Your task to perform on an android device: Open Youtube and search for Flowers by Miley Cyrus 
Image 0: 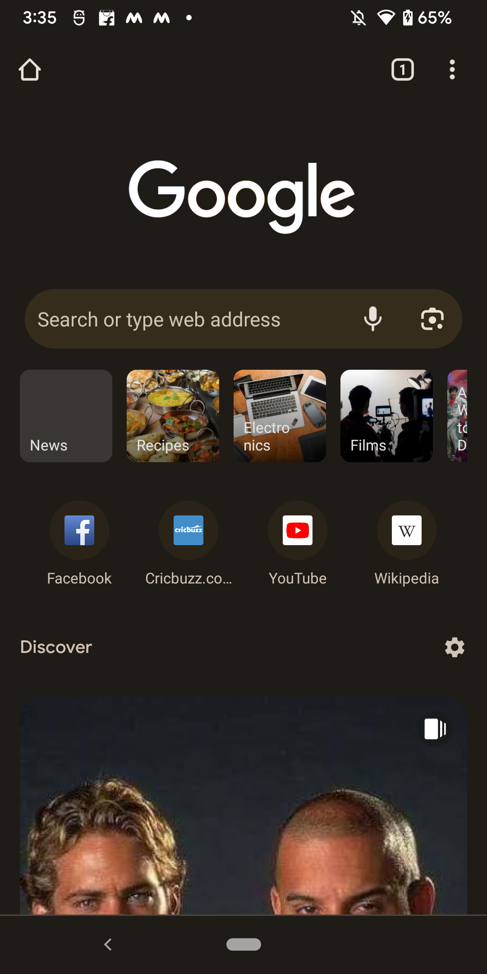
Open Youtube
Step 0: open app "YouTube"
Image 1: 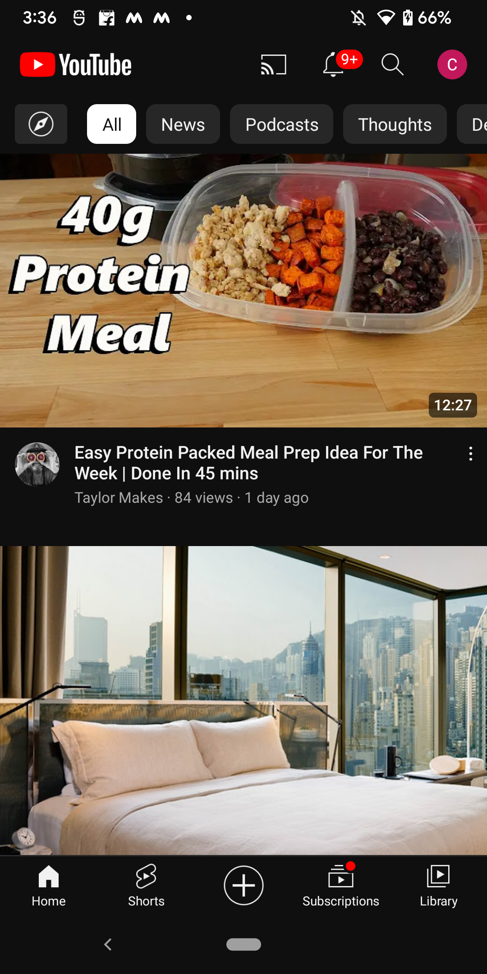
Click on the search icon at the top of the screen
Step 1: click (392, 64)
Image 2: 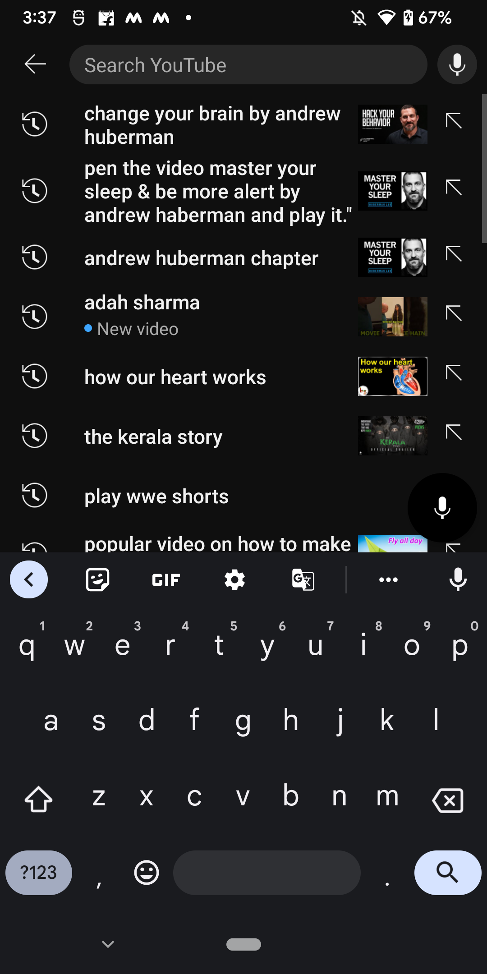
Search for Flowers by Miley Cyrus
Step 2: type "Flowers by Miley Cyrus"
Image 3: 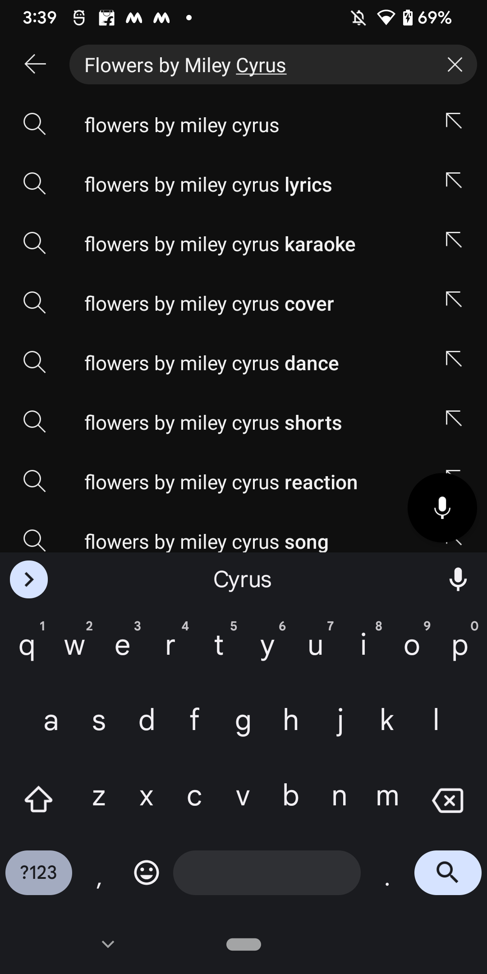
Click on the search icon on the keyboard
Step 3: click (448, 878)